Your task to perform on an android device: I intended to buy training shoes. Show me the ADIDAS shoes for women in size 9. On the Flipkart app.
Image 1: 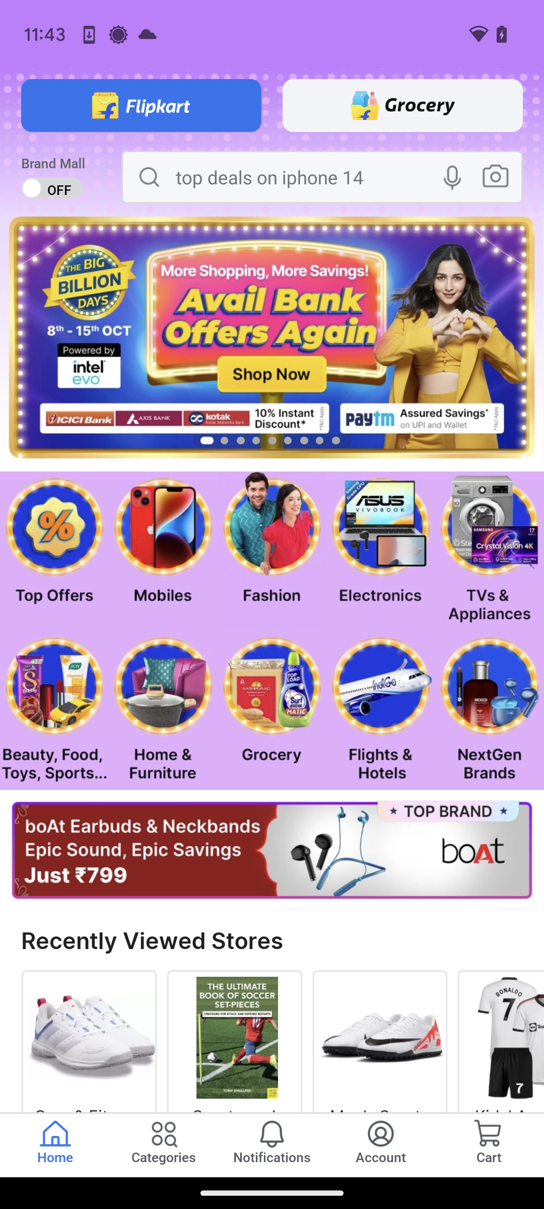
Click on the search bar at the top of the screen.
Step 1: click (269, 183)
Image 2: 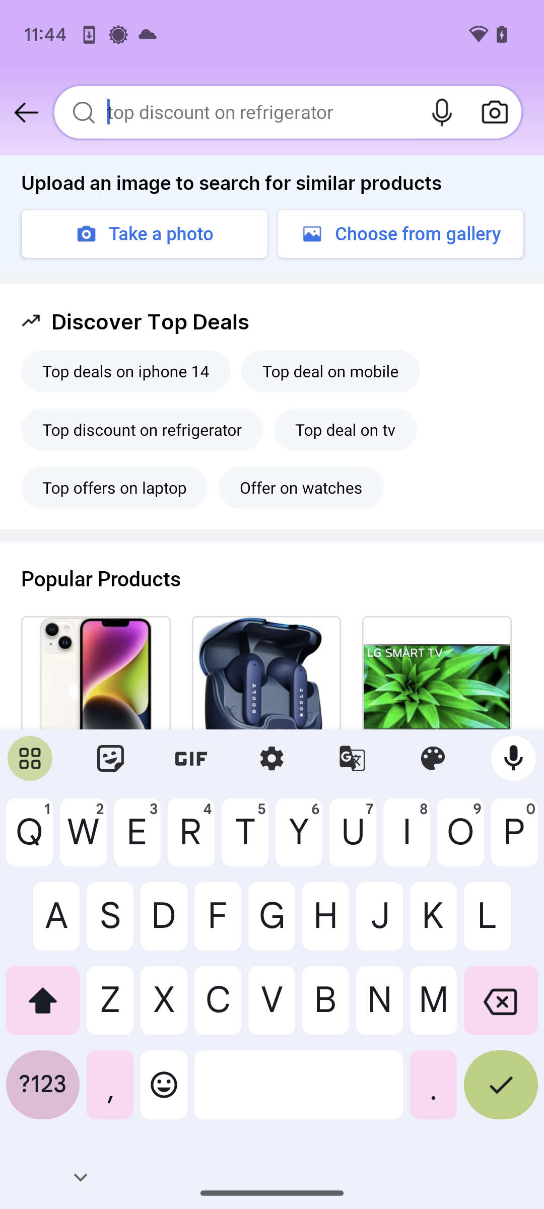
Type in ADIDAS shoes for women in size 9.
Step 2: type "ADIDAS shoes for women in size 9"
Image 3: 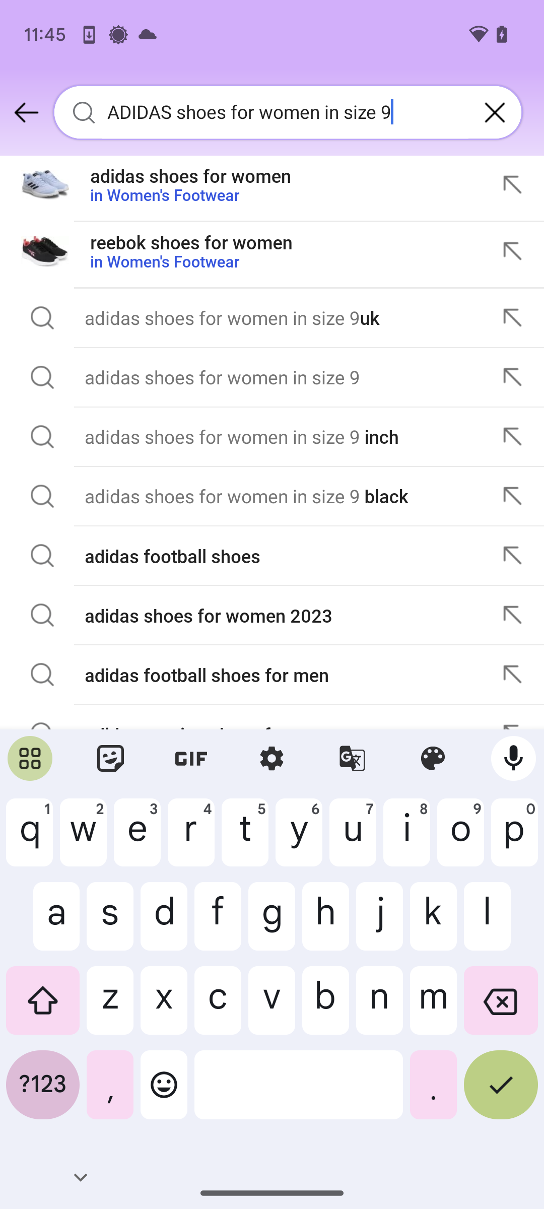
At the bottom-right corner of the keyboard, click on the tick icon.
Step 3: click (501, 1093)